Your task to perform on an android device: In the any.do app, create a reminder HR meeting
Image 0: 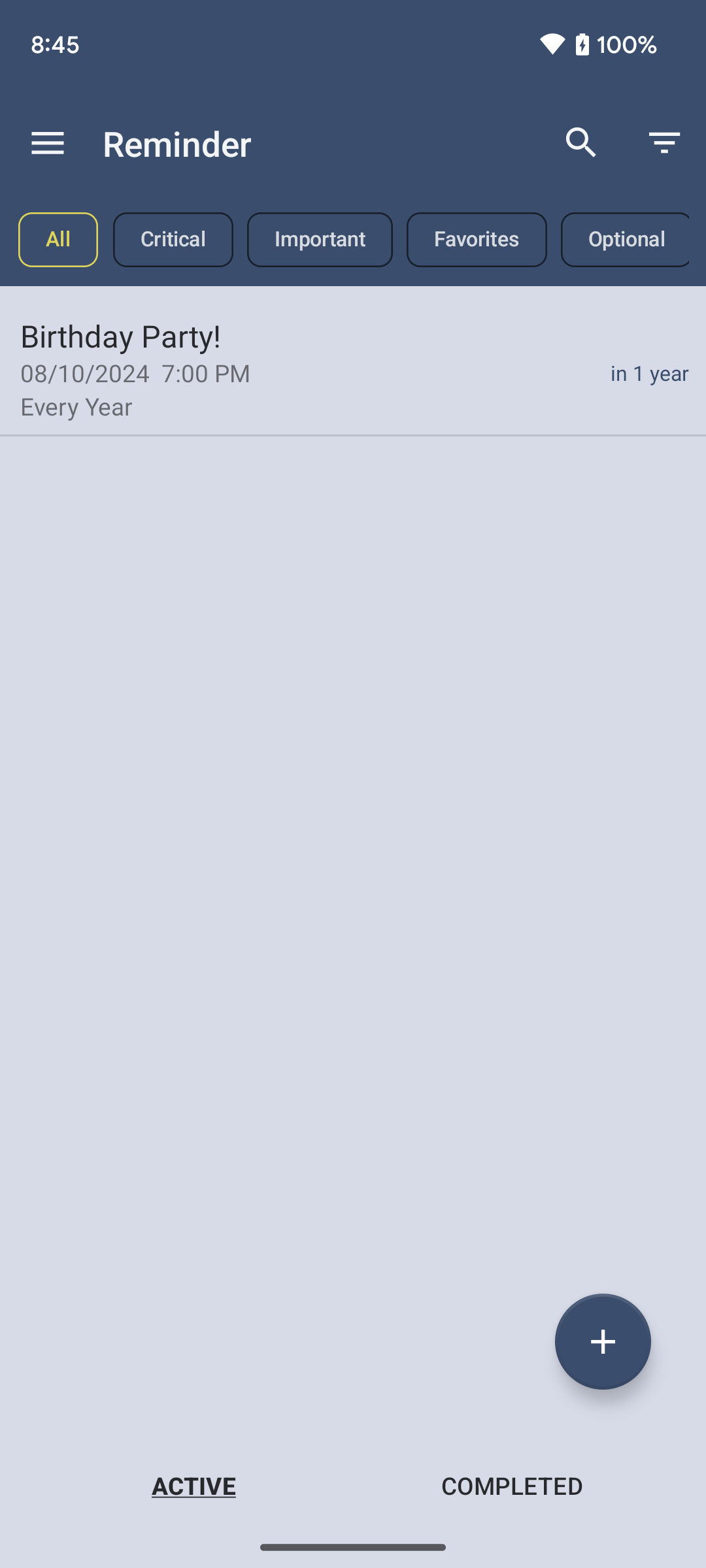
Open the any.do app.
Step 0: open app "Any.do"
Image 1: 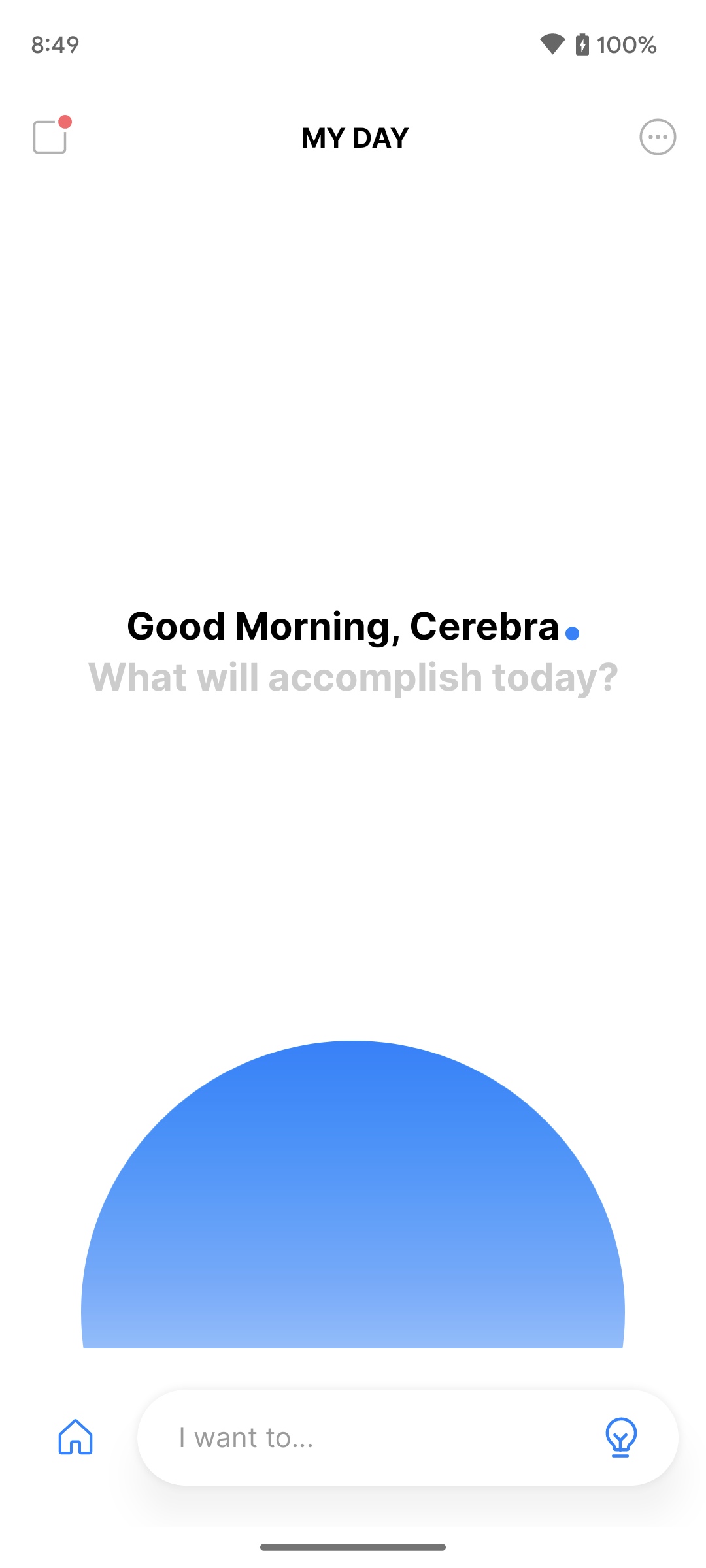
Click on the home icon at the bottom left corner of the screen.
Step 1: click (71, 1444)
Image 2: 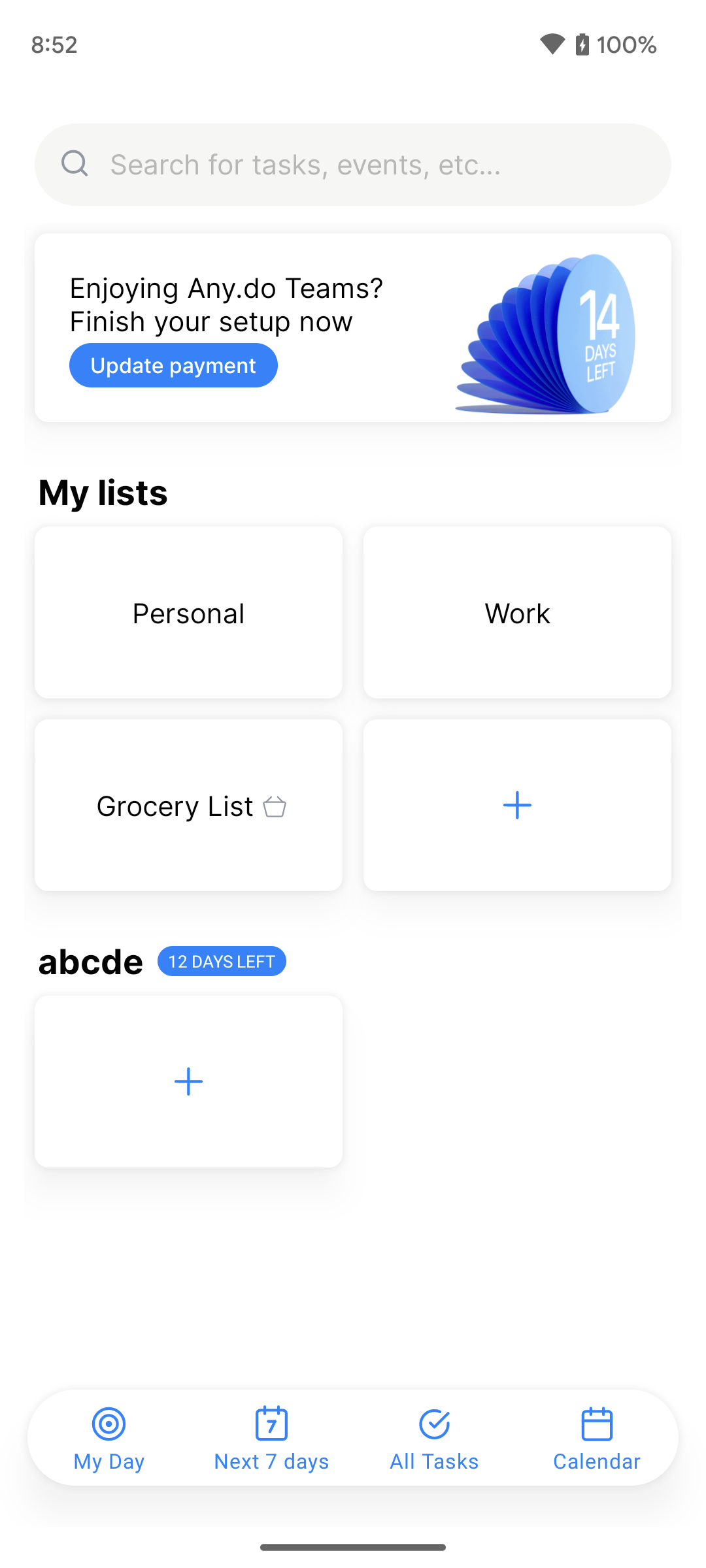
Click on the calendar icon at the bottom right corner of the screen.
Step 2: click (597, 1437)
Image 3: 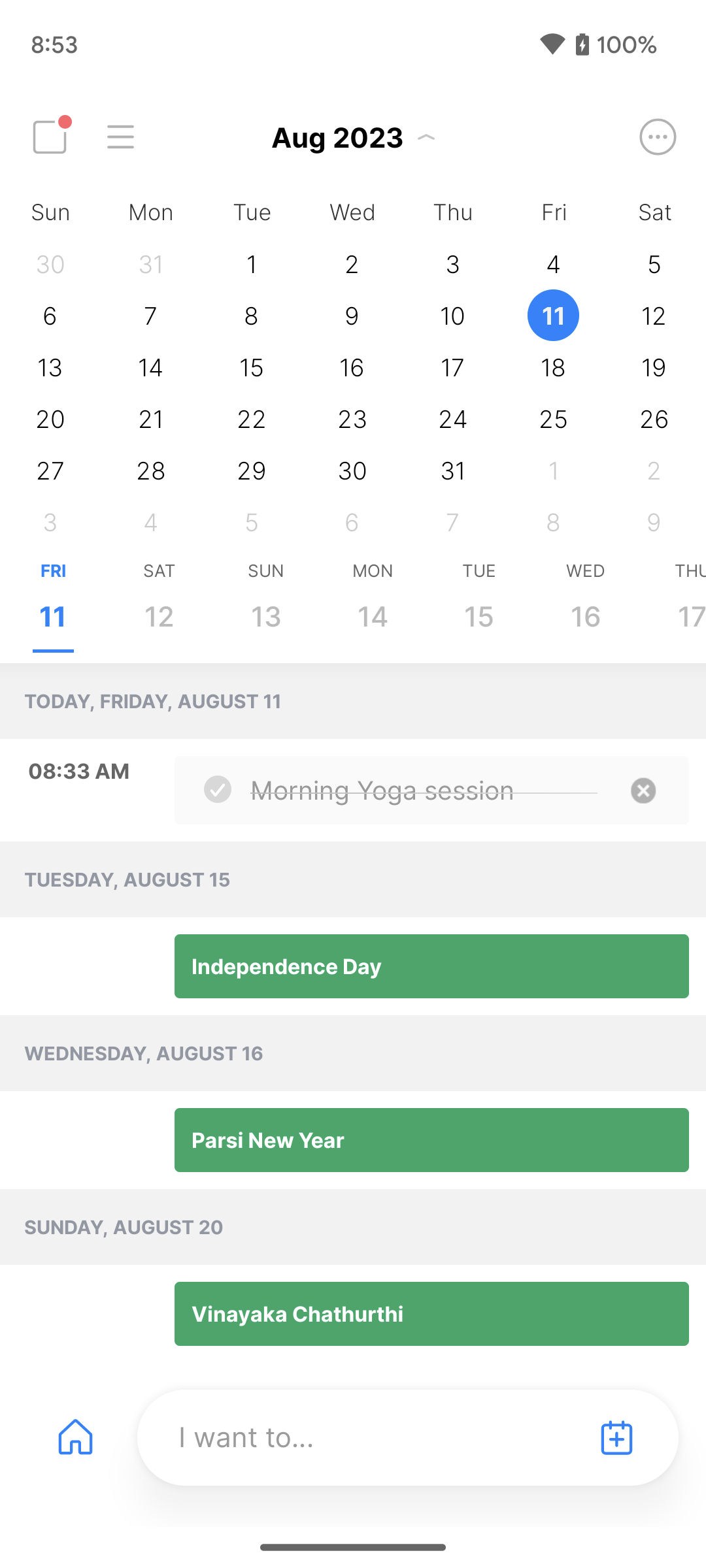
Click on the add icon at the bottom right corner of the screen.
Step 3: click (611, 1444)
Image 4: 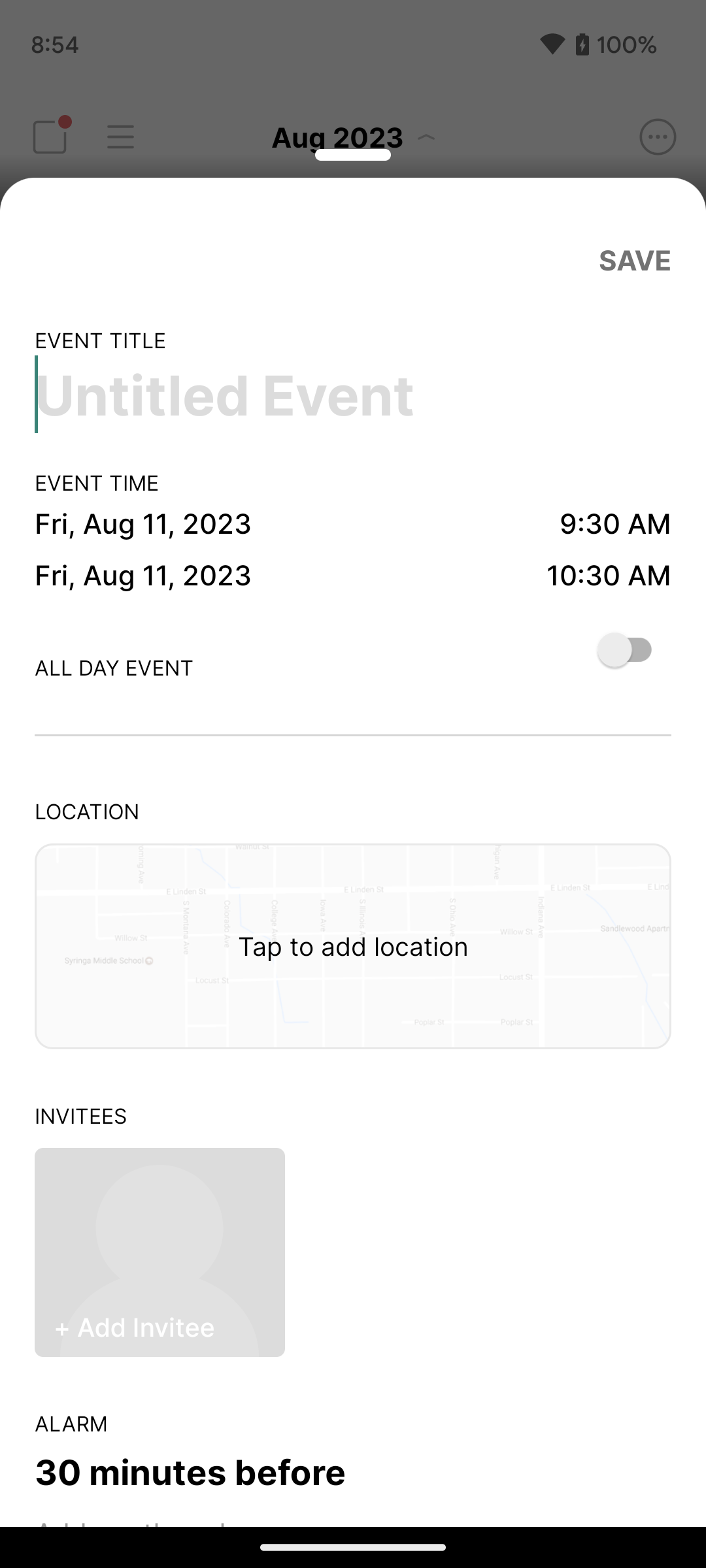
Type HR meeting as the event name.
Step 4: type "HR meeting"
Image 5: 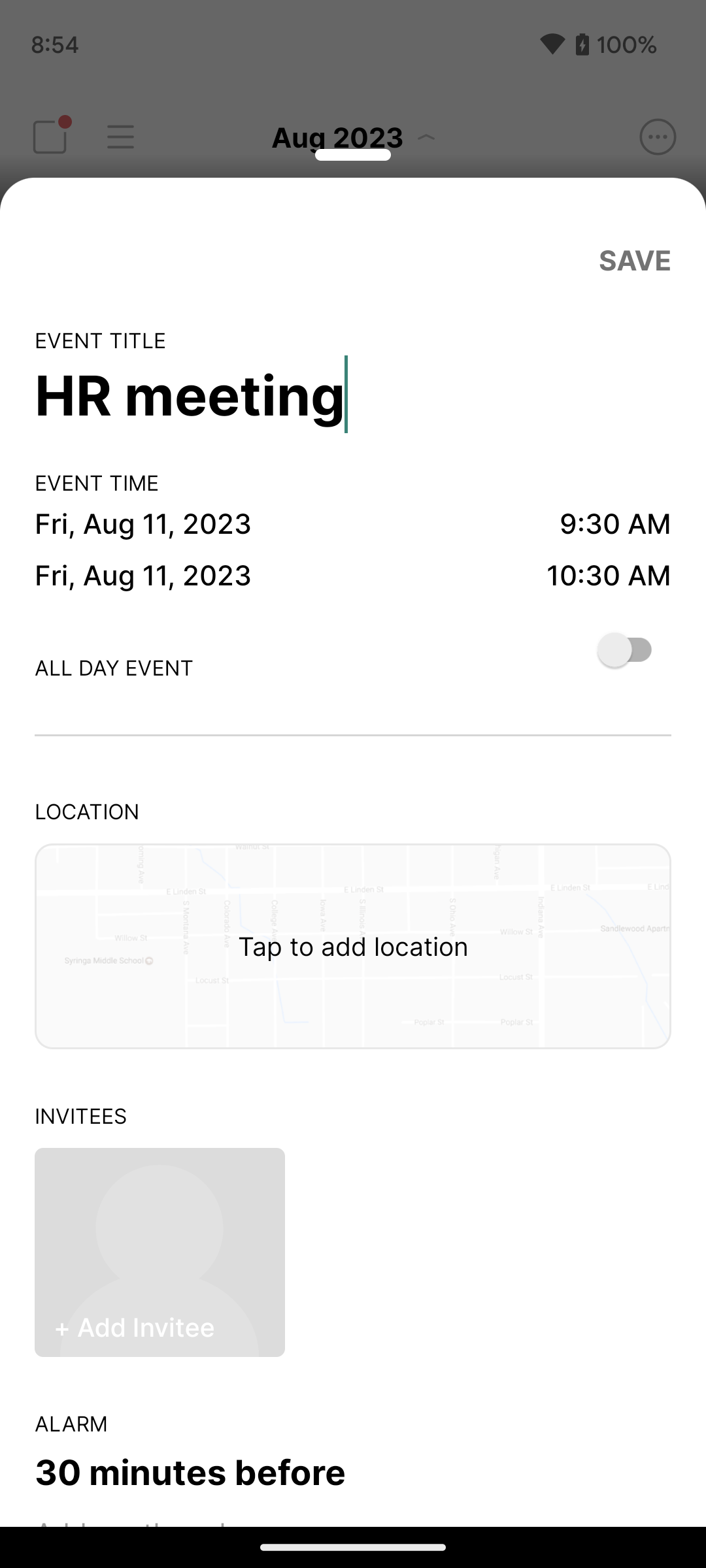
Click on the start time option on the screen.
Step 5: click (615, 523)
Image 6: 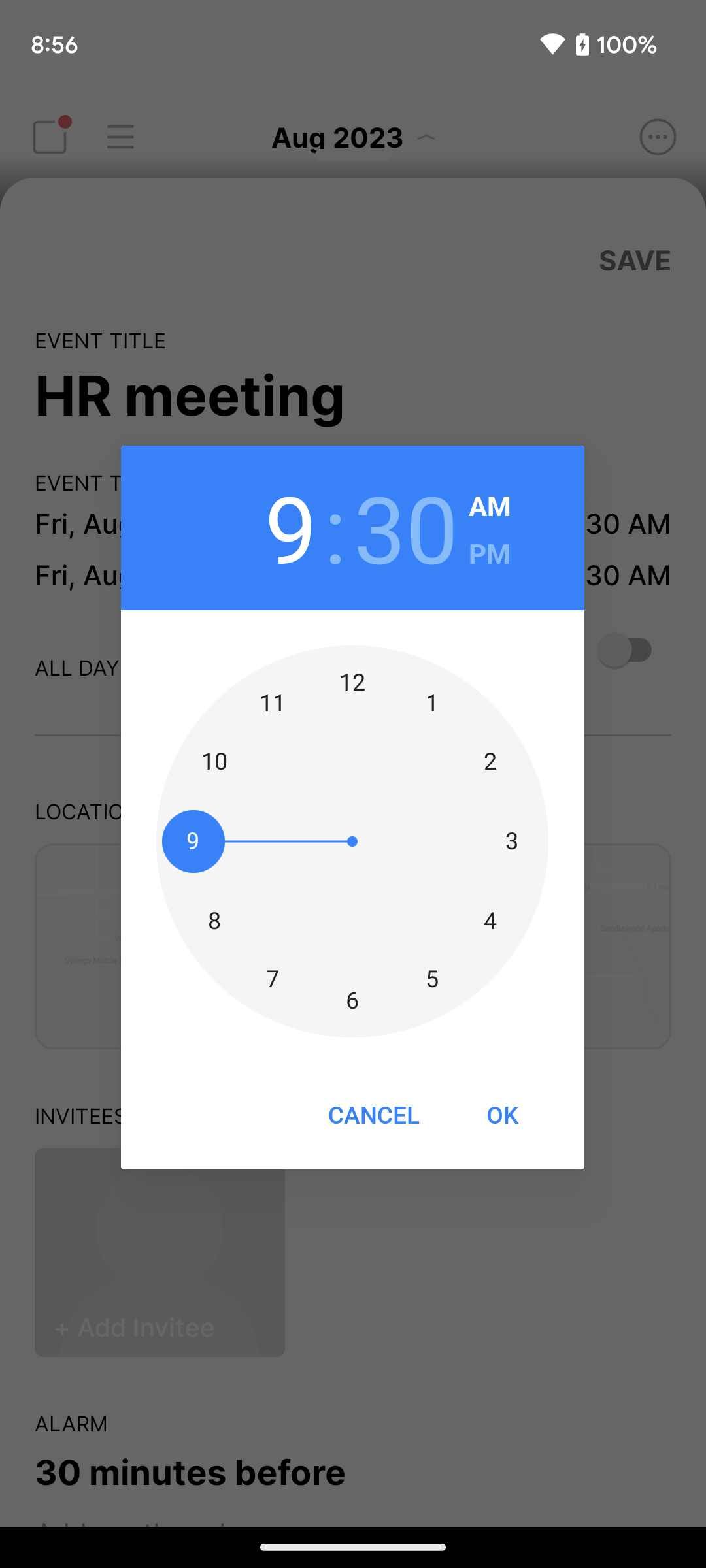
Select 11 on the clock.
Step 6: click (352, 841)
Image 7: 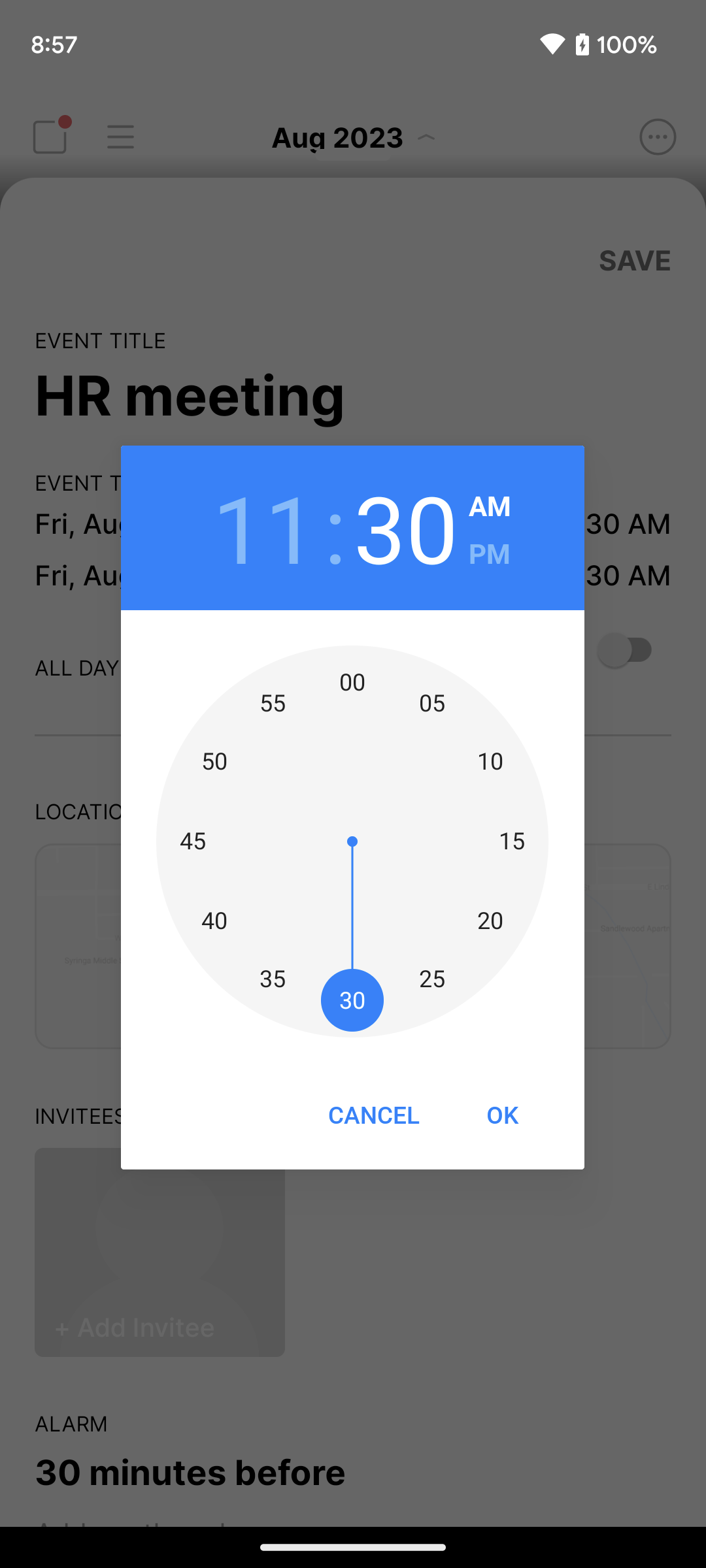
Select 30 on the clock.
Step 7: click (352, 841)
Image 8: 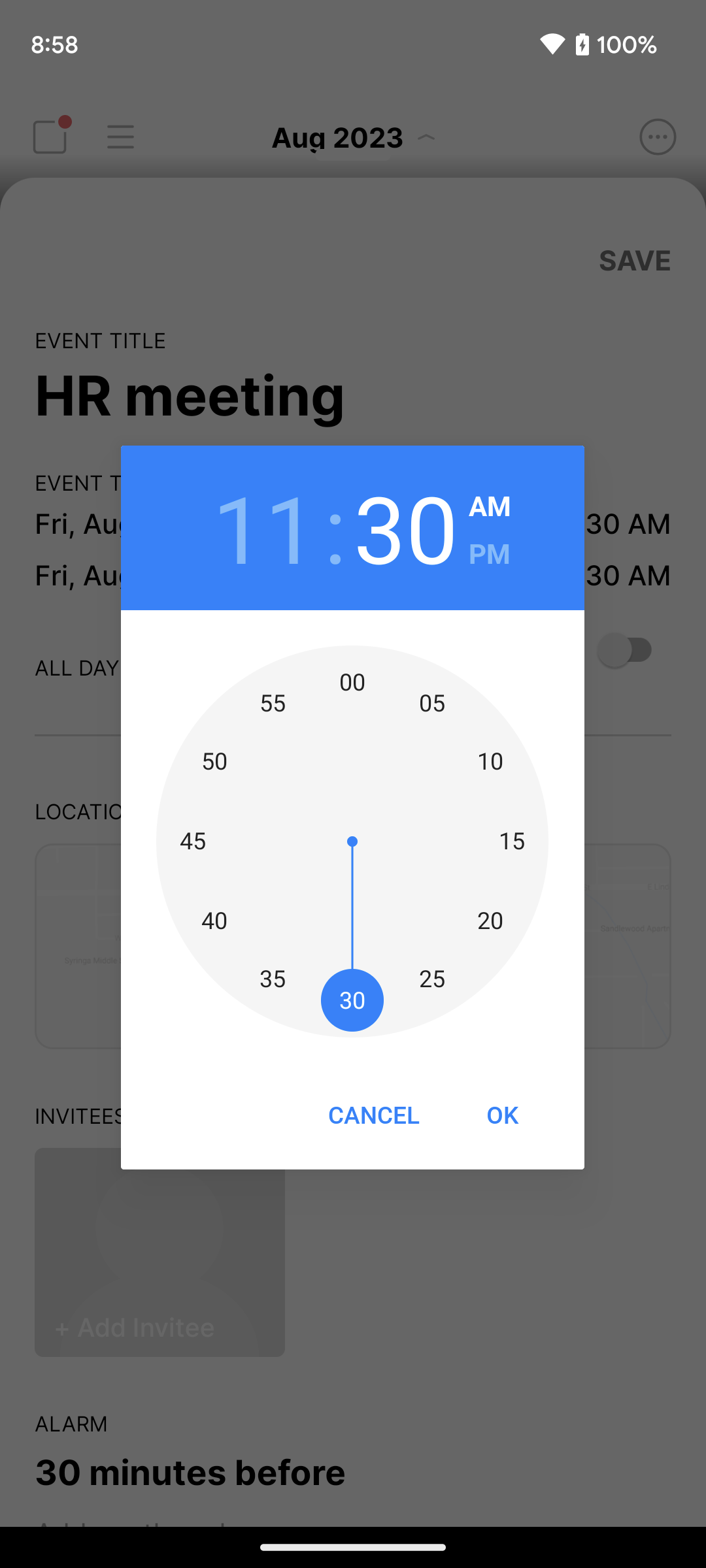
Click OK on the bottom right corner of the screen.
Step 8: click (501, 1114)
Image 9: 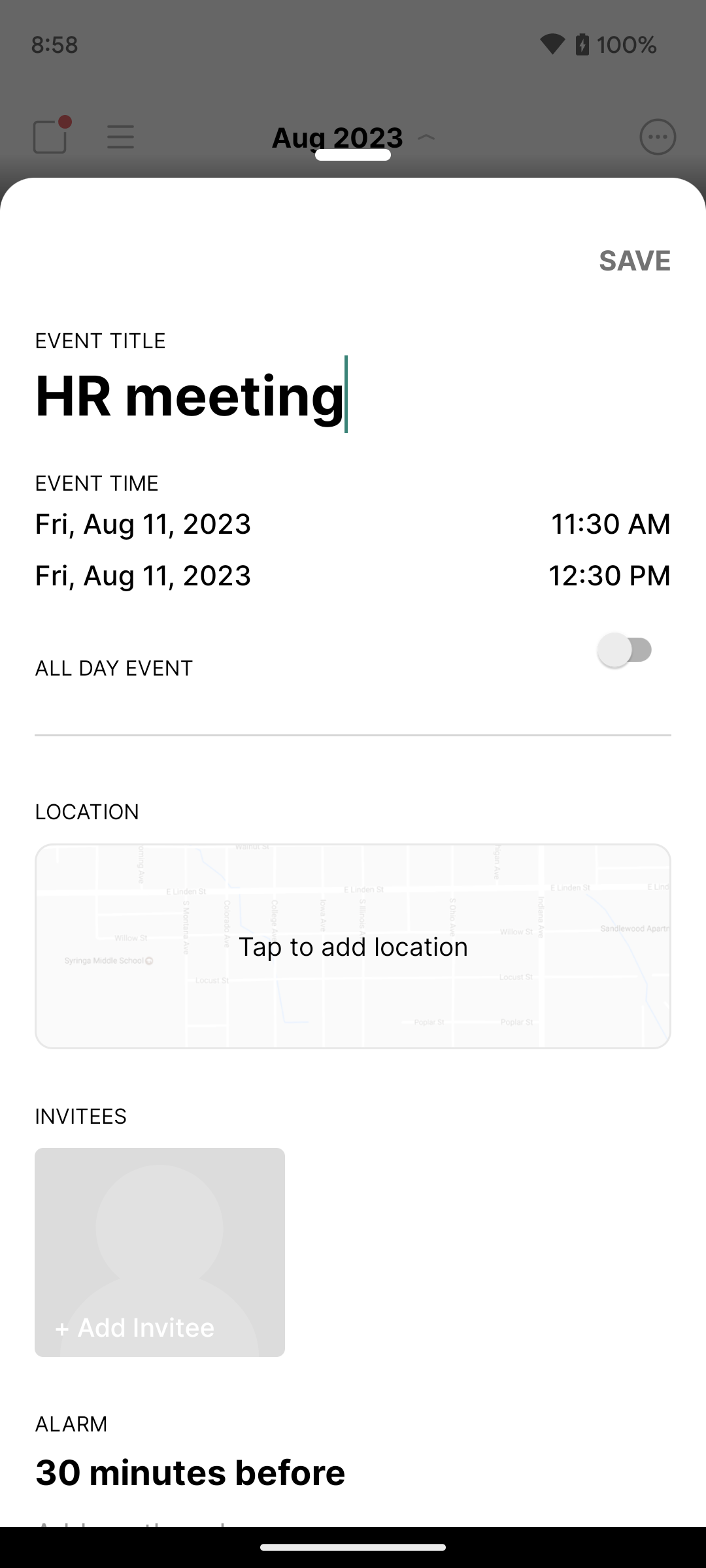
Click on the save option at the top of the screen.
Step 9: click (635, 260)